Your task to perform on an android device: In the Docx-All-in-One app, create a new simple meeting with a client in Tokyo regarding designs.
Image 0: 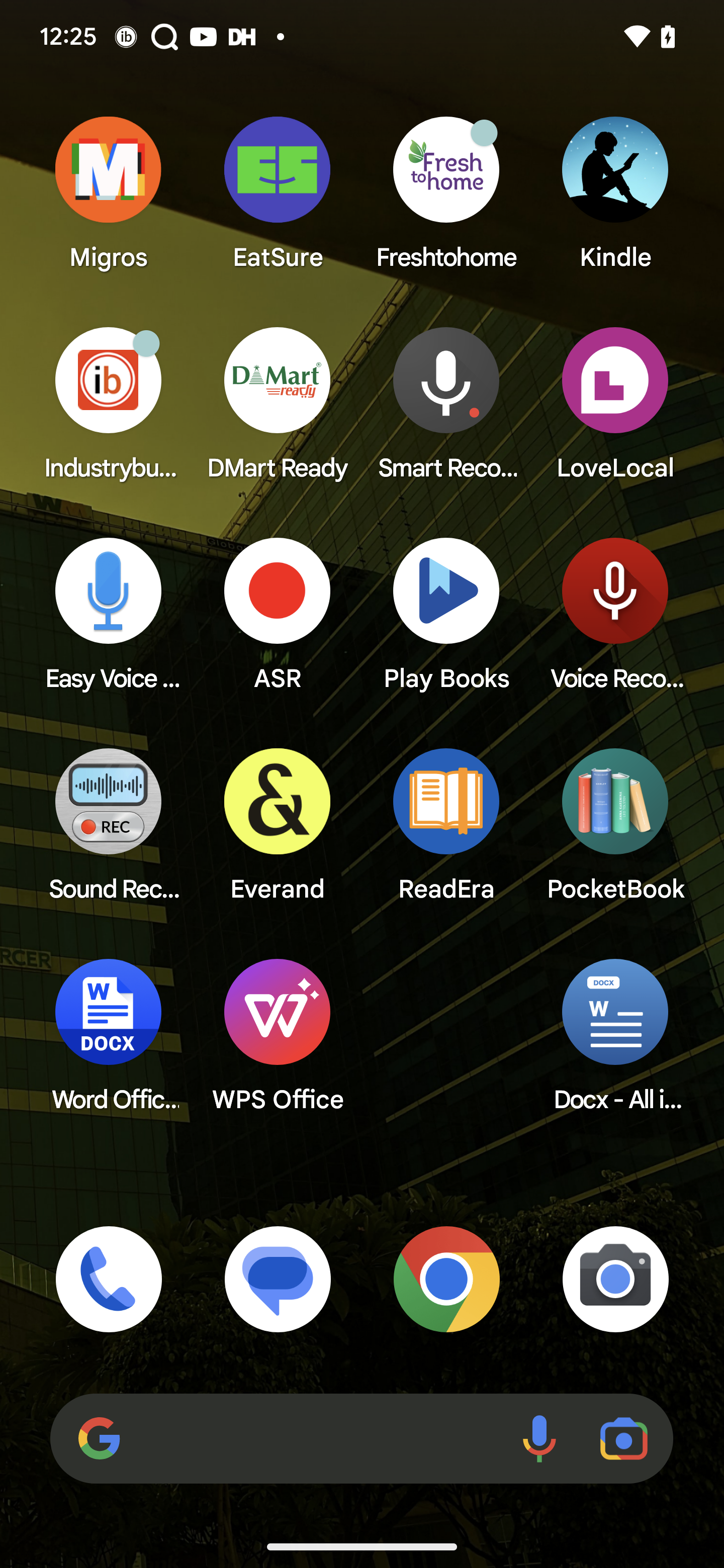
Open Docx-all in one app
Step 0: open app "Docx - All in one"
Image 1: 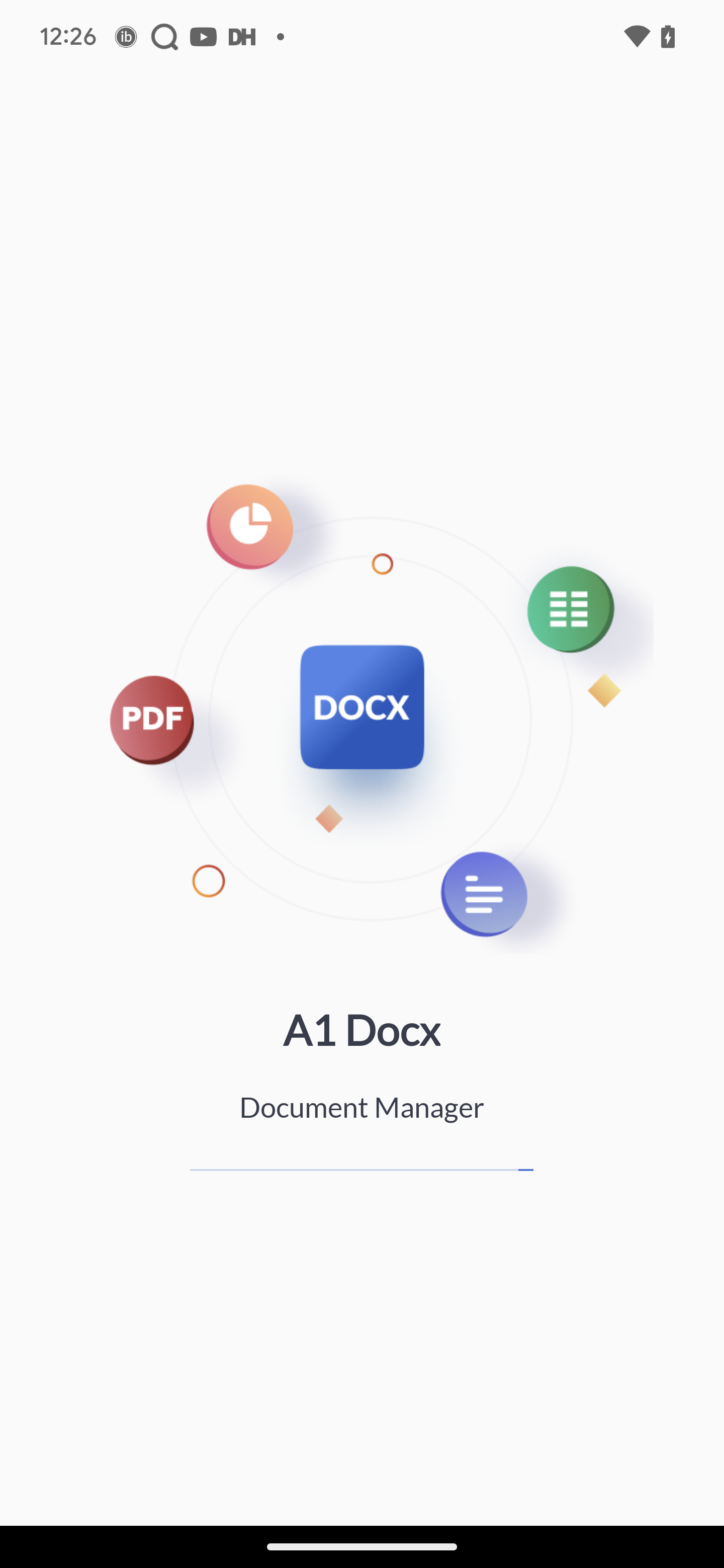
Open Docx-all in one app
Step 1: wait
Image 3: 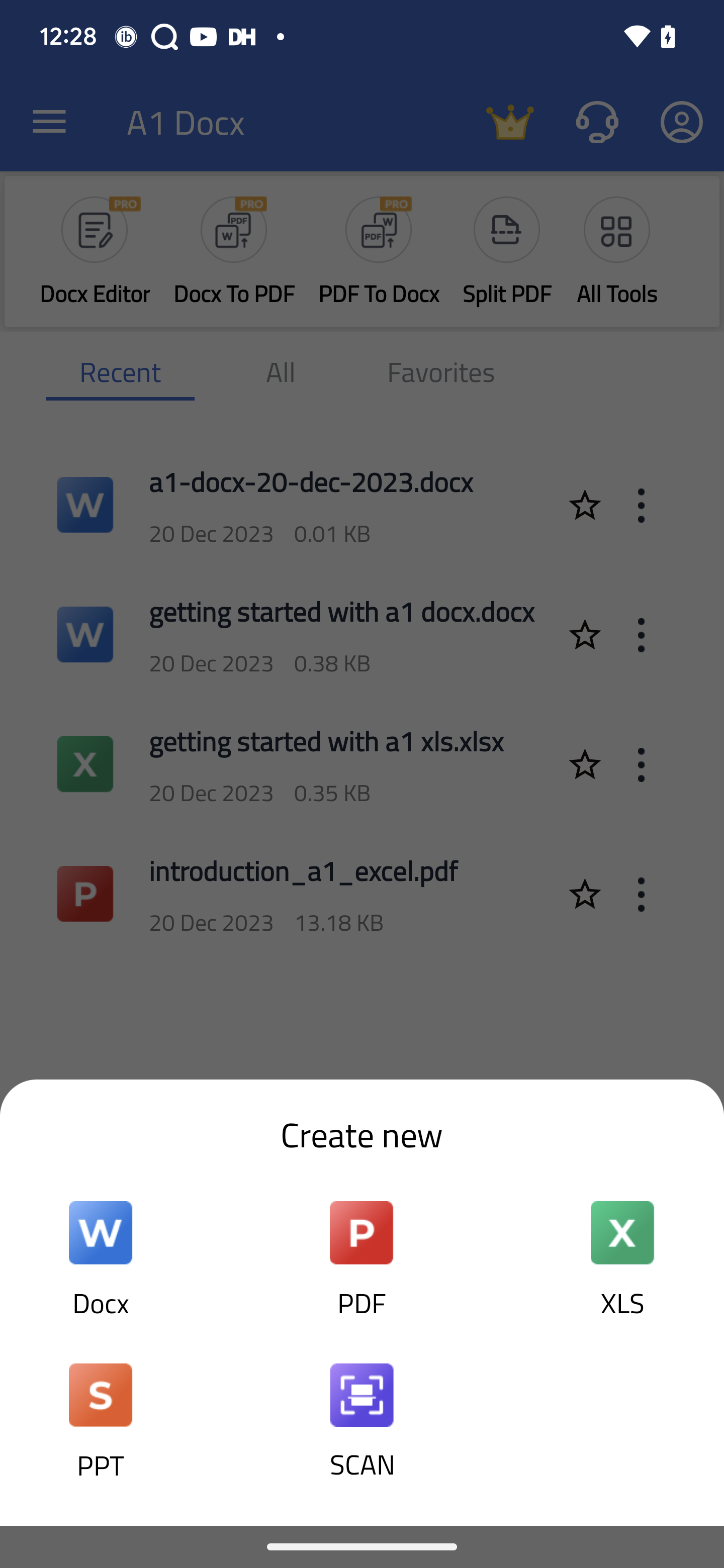
Click on the Docx option
Step 3: click (80, 1237)
Image 4: 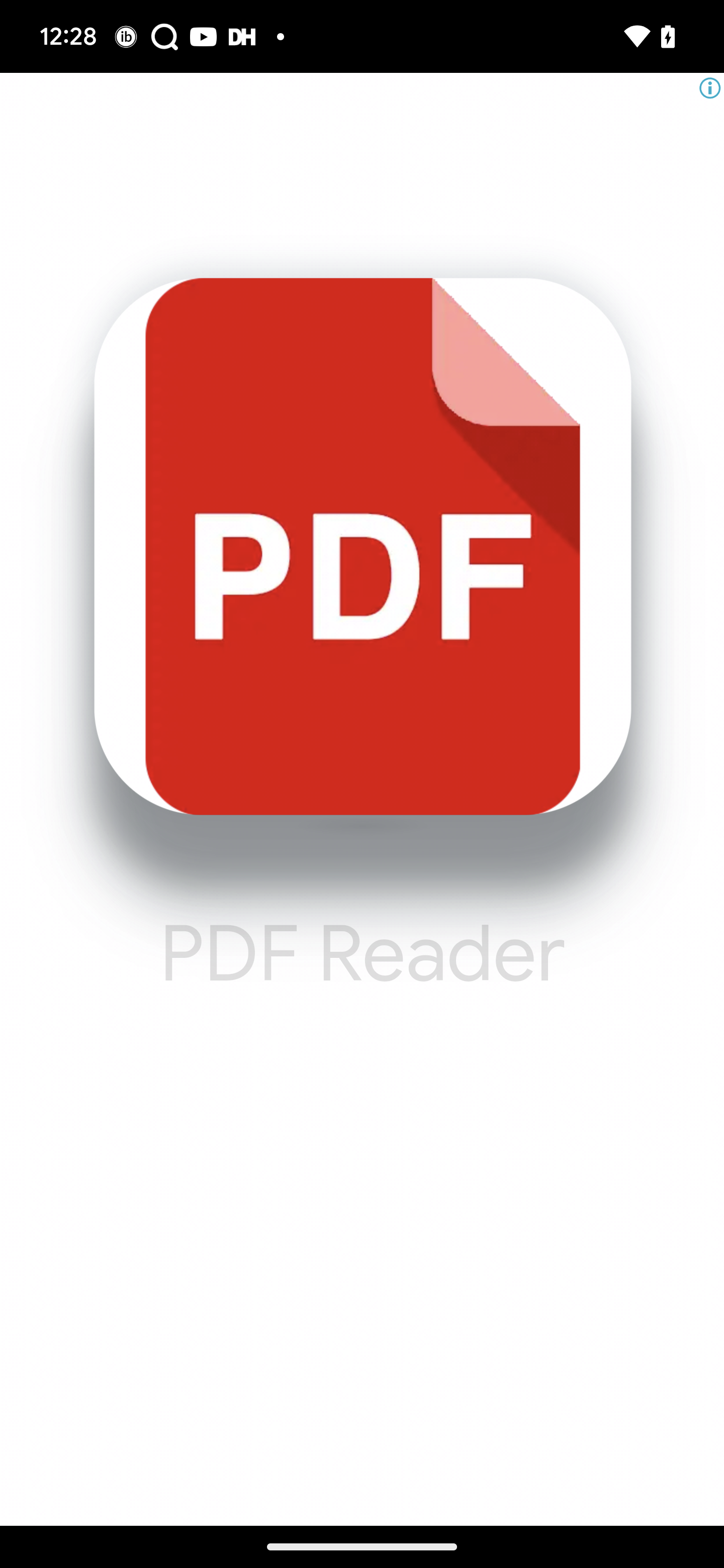
Click on the Docx option
Step 4: wait
Image 5: 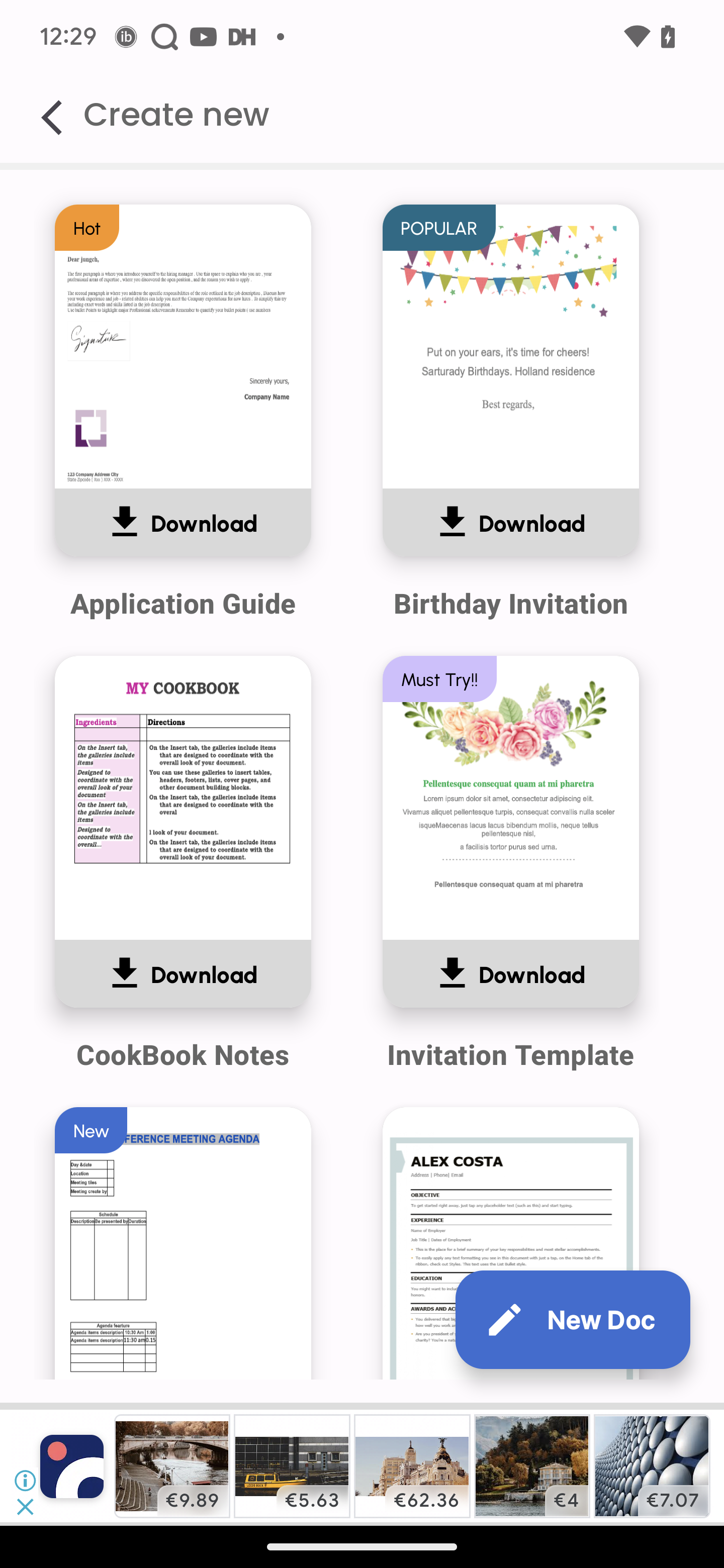
Click on the new doc 
Step 5: click (573, 1320)